Your task to perform on an android device: I am looking for my morning walk sports clothes like sports pants in the Puma app. My old one is now old fashioned
Image 2: 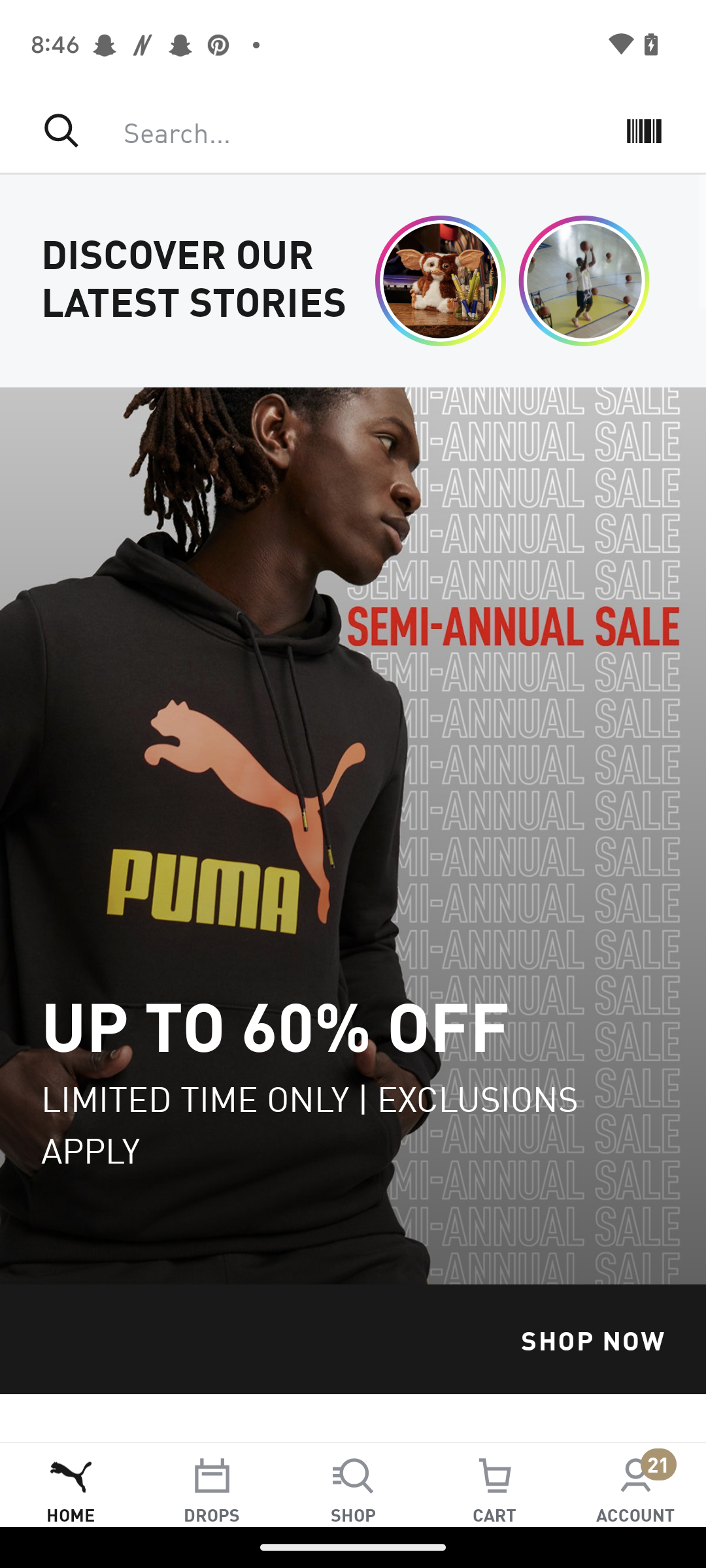
Click on the search icon 
Step 2: click (65, 120)
Image 4: 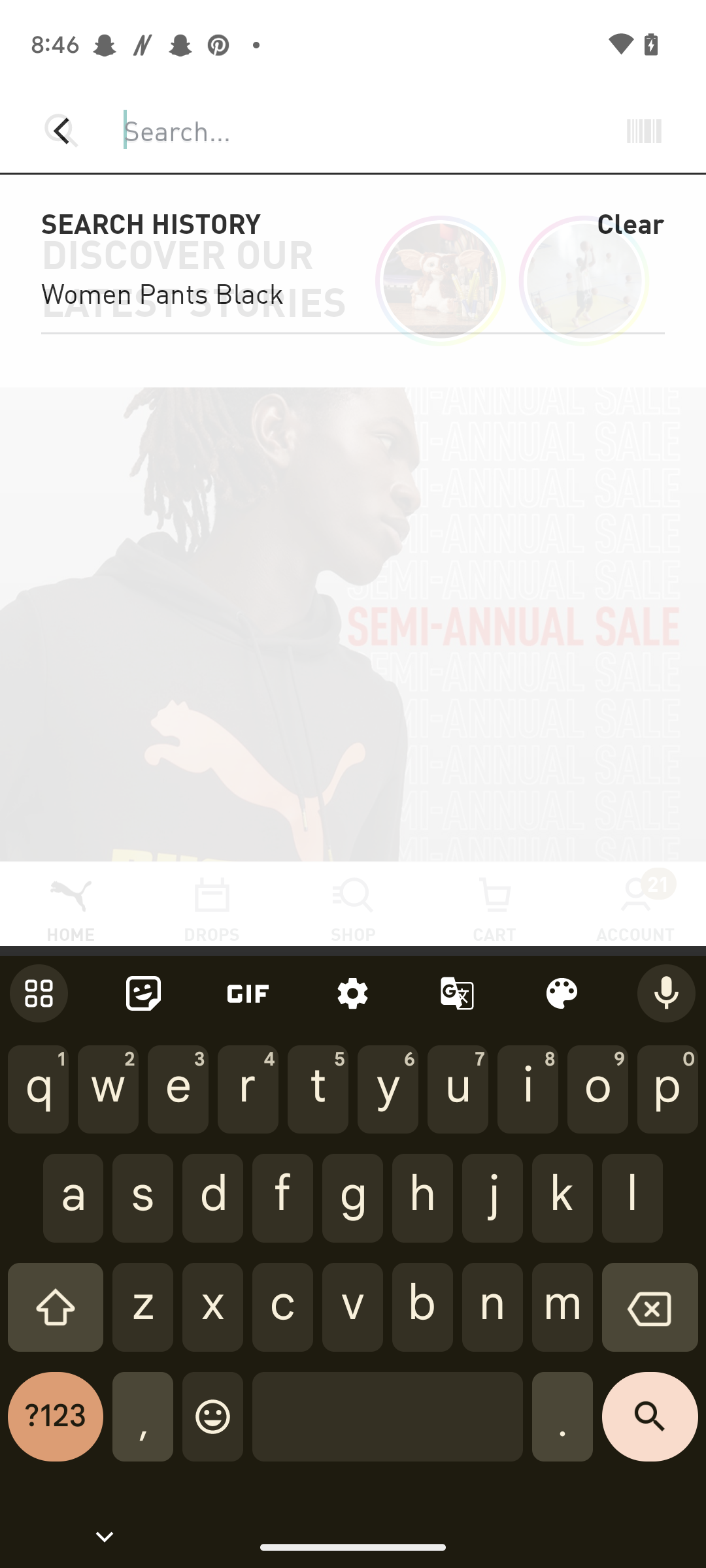
Click on the search icon 
Step 4: wait
Image 5: 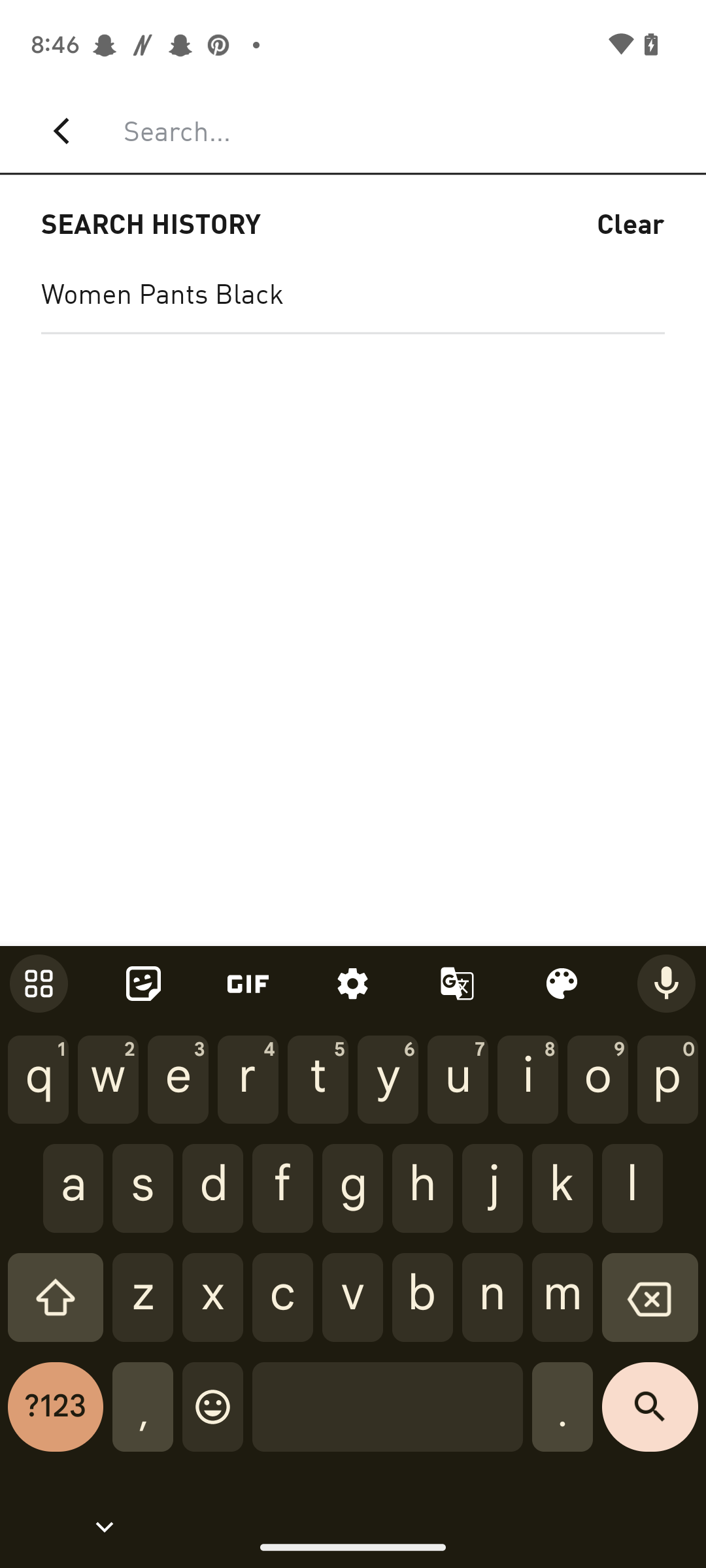
Type Pants women in search bar 
Step 5: type "Pants women"
Image 6: 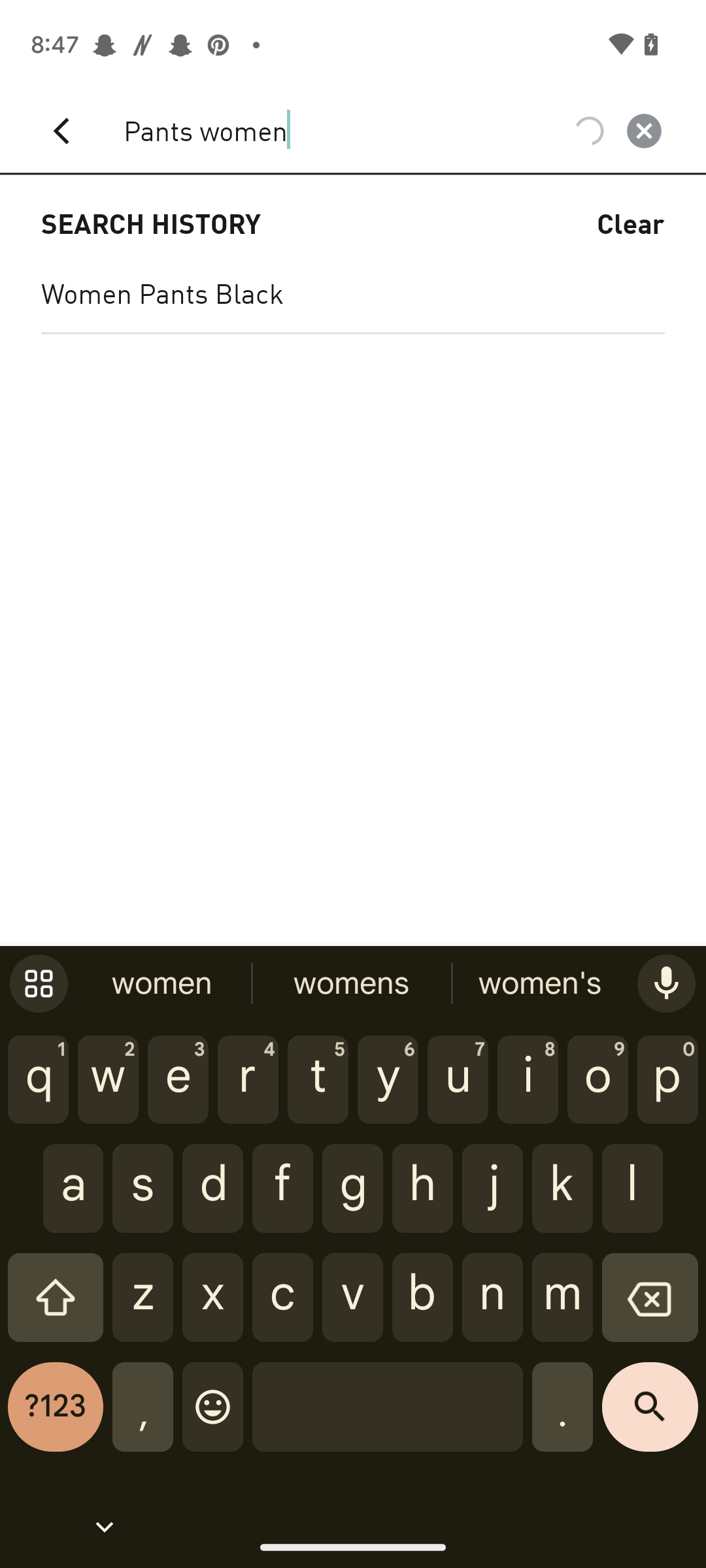
Click on the search key 
Step 6: click (650, 1417)
Image 8: 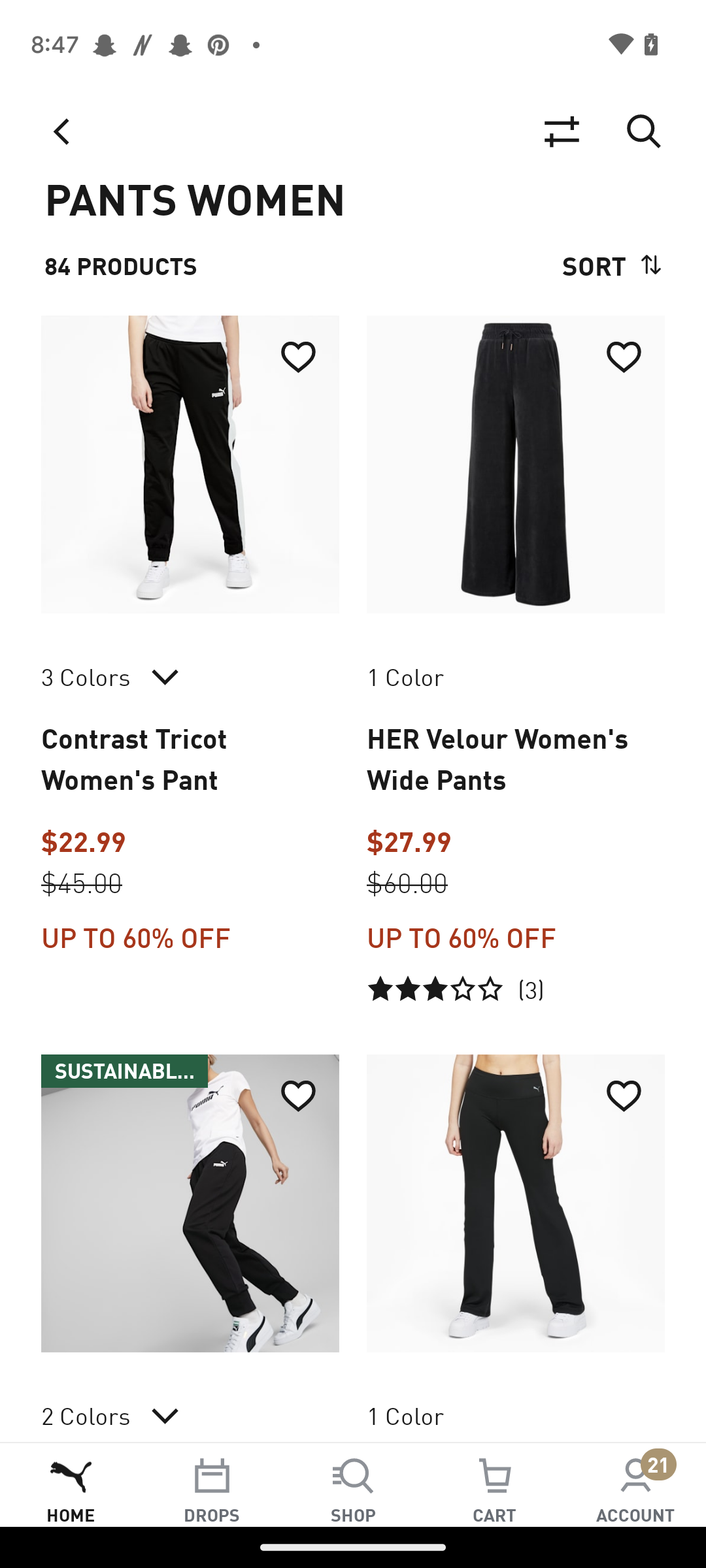
Click on the first pants
Step 8: click (190, 465)